Your task to perform on an android device: As I had planned to stay in Auckland, New Zealand, for a couple of days, I want to search for one-way flights for New Zealand on November 4 for one adult in the Kayak app.
Image 0: 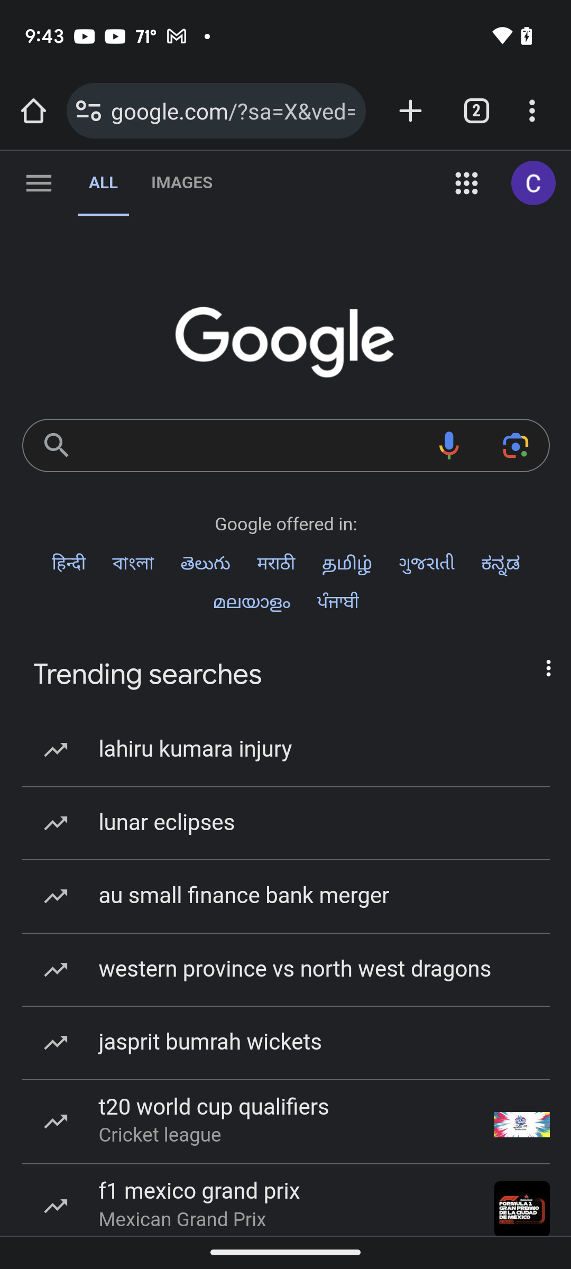
Open kayak app
Step 0: open app "KAYAK"
Image 1: 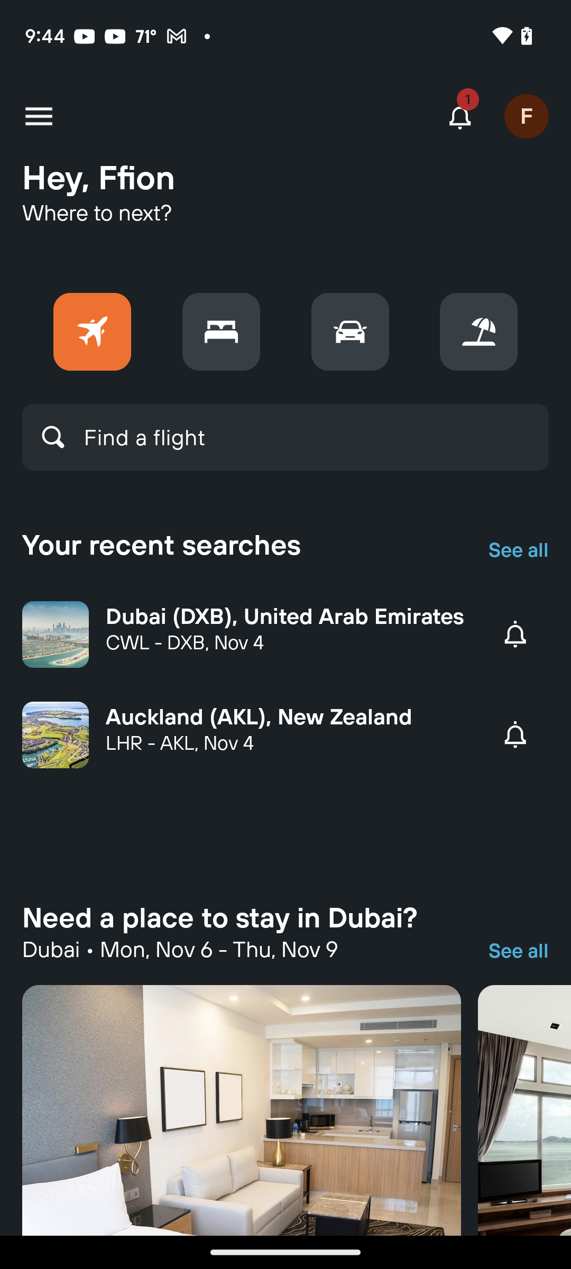
Click on find a flight option
Step 1: click (285, 437)
Image 2: 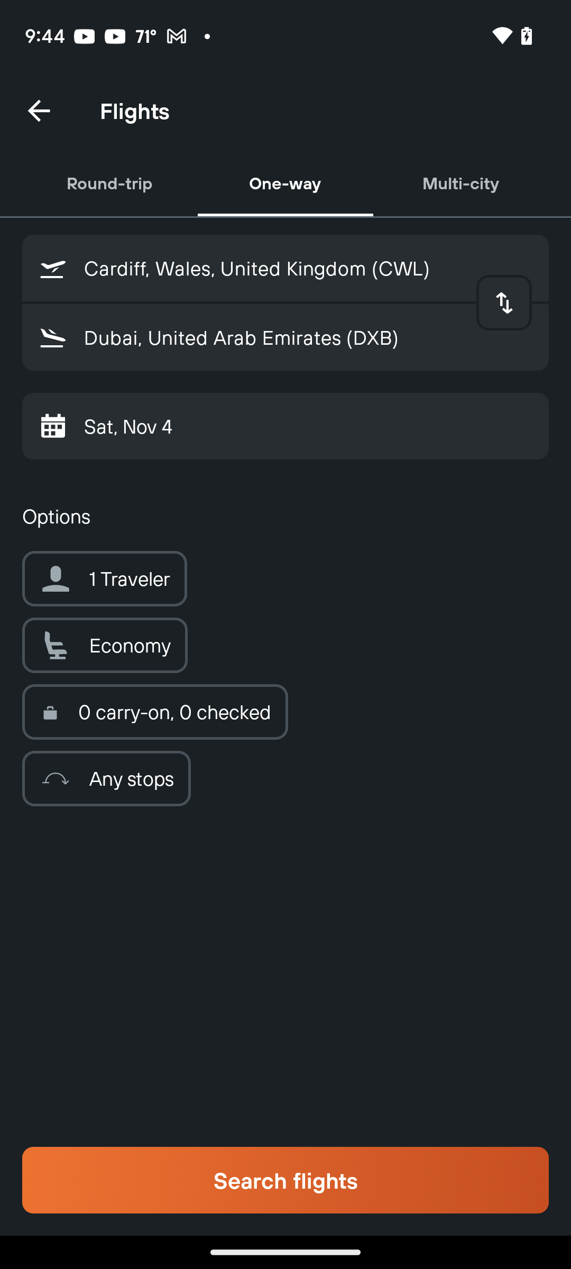
Click on from textbox
Step 2: click (308, 268)
Image 3: 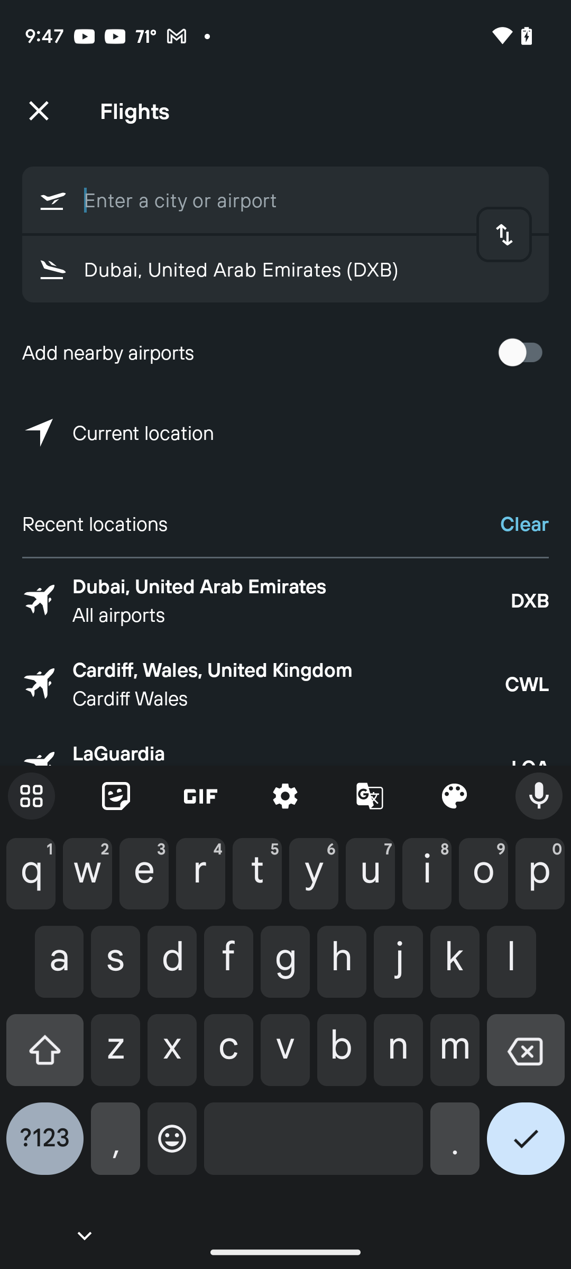
Enter text as Heathrow
Step 3: type "Heathrow"
Image 4: 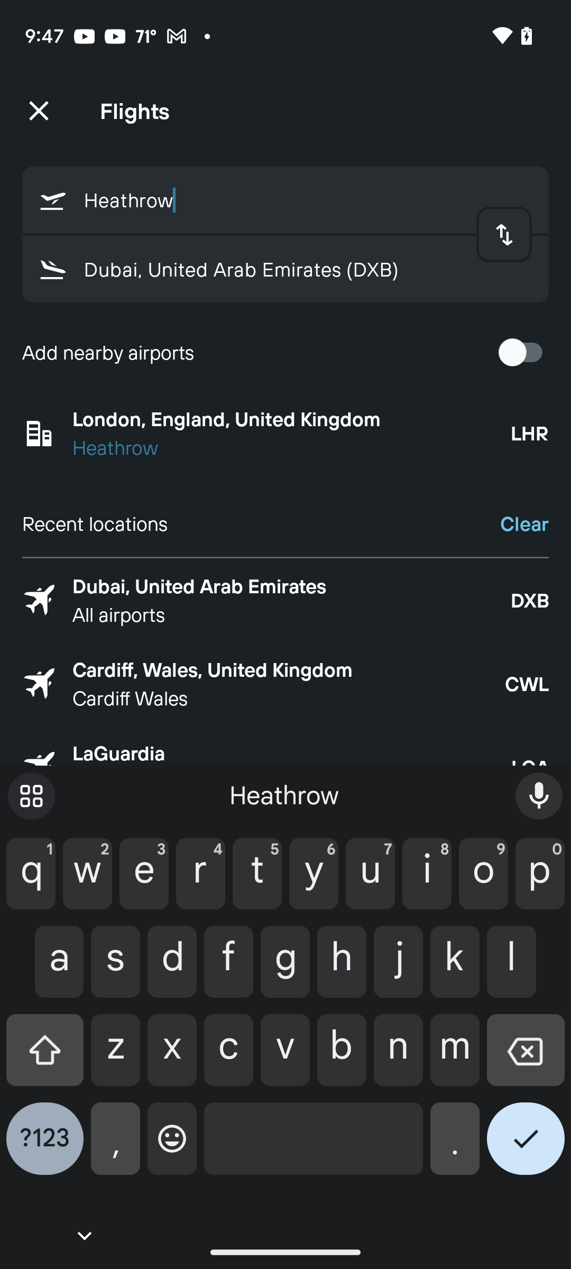
Click on To textbox
Step 4: click (266, 269)
Image 5: 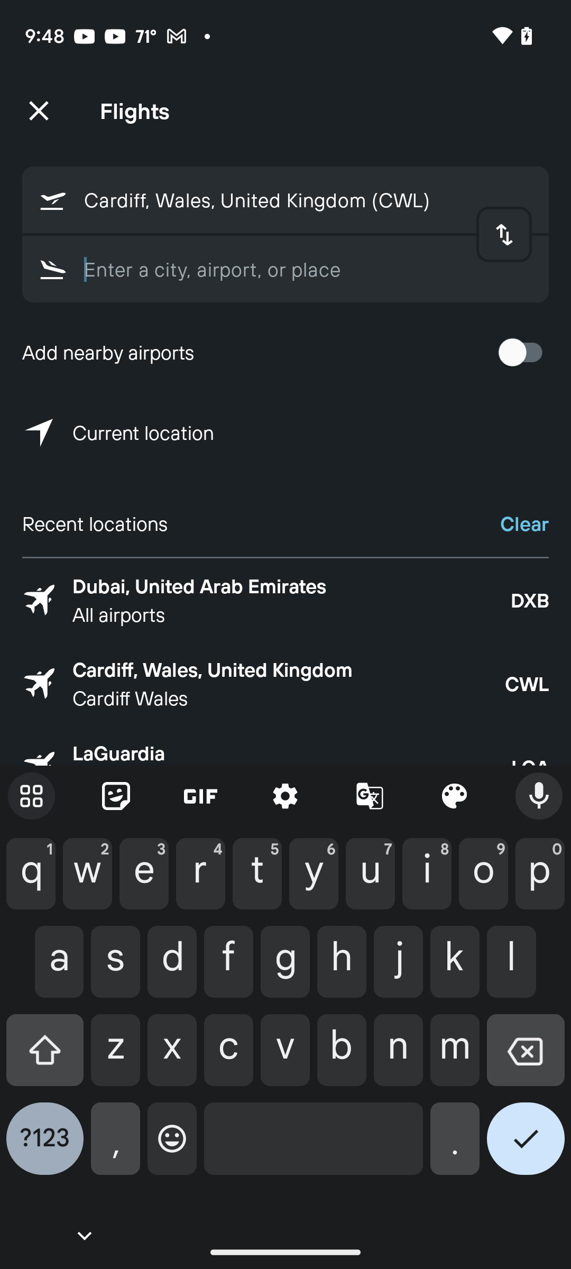
Click on To textbox
Step 5: wait
Image 6: 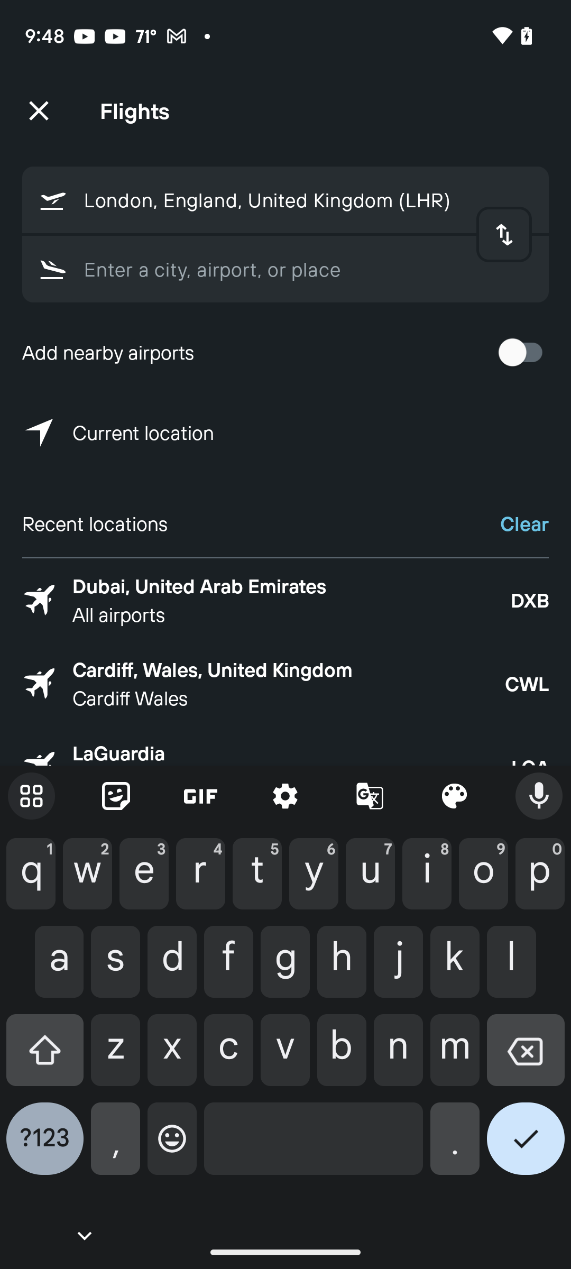
Enter text as Auckland
Step 6: type "Auckland"
Image 7: 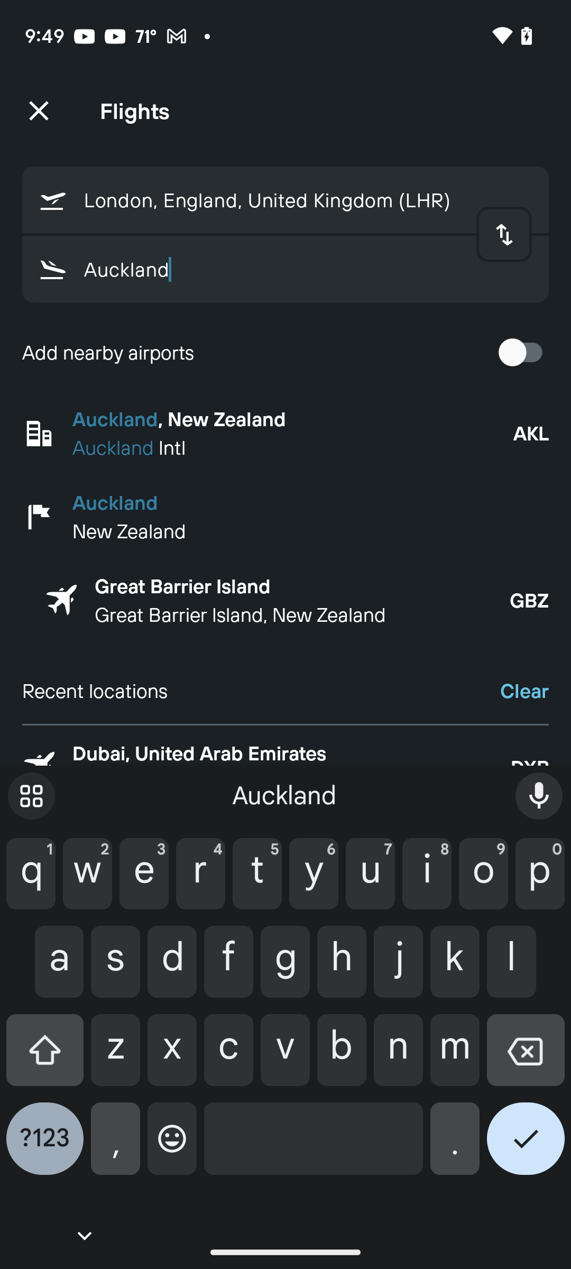
Click on first recent search
Step 7: click (293, 418)
Image 8: 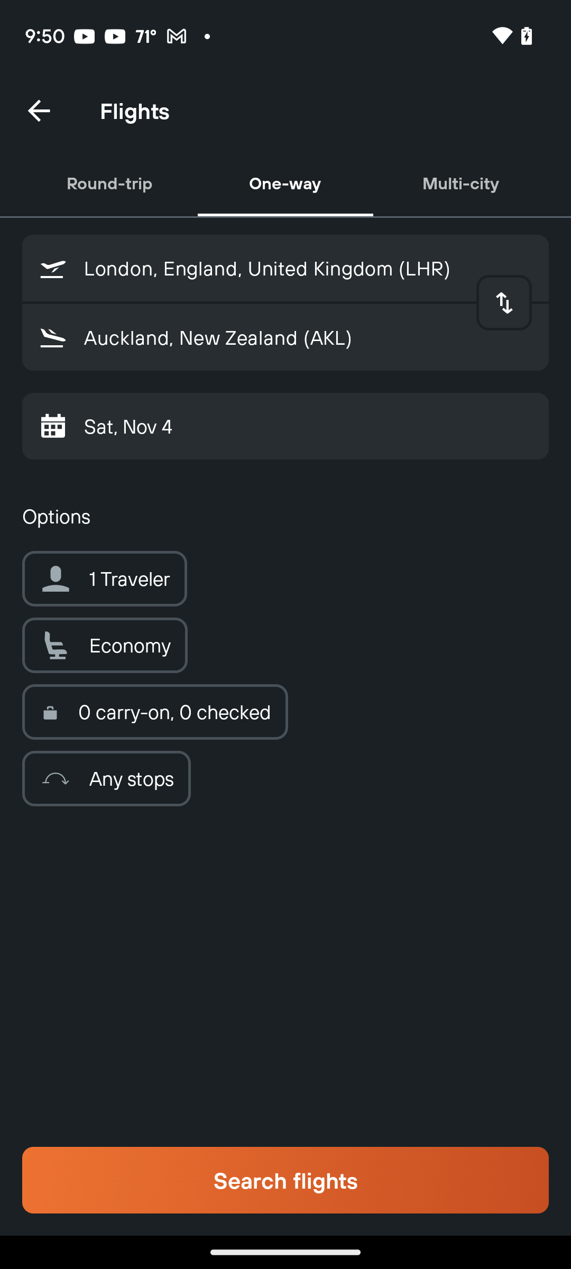
Click on search flights option
Step 8: click (285, 1180)